Your task to perform on an android device: I want to read the reviews of Adidas brand sports shoes and what other customers say about the Shoes
Image 0: 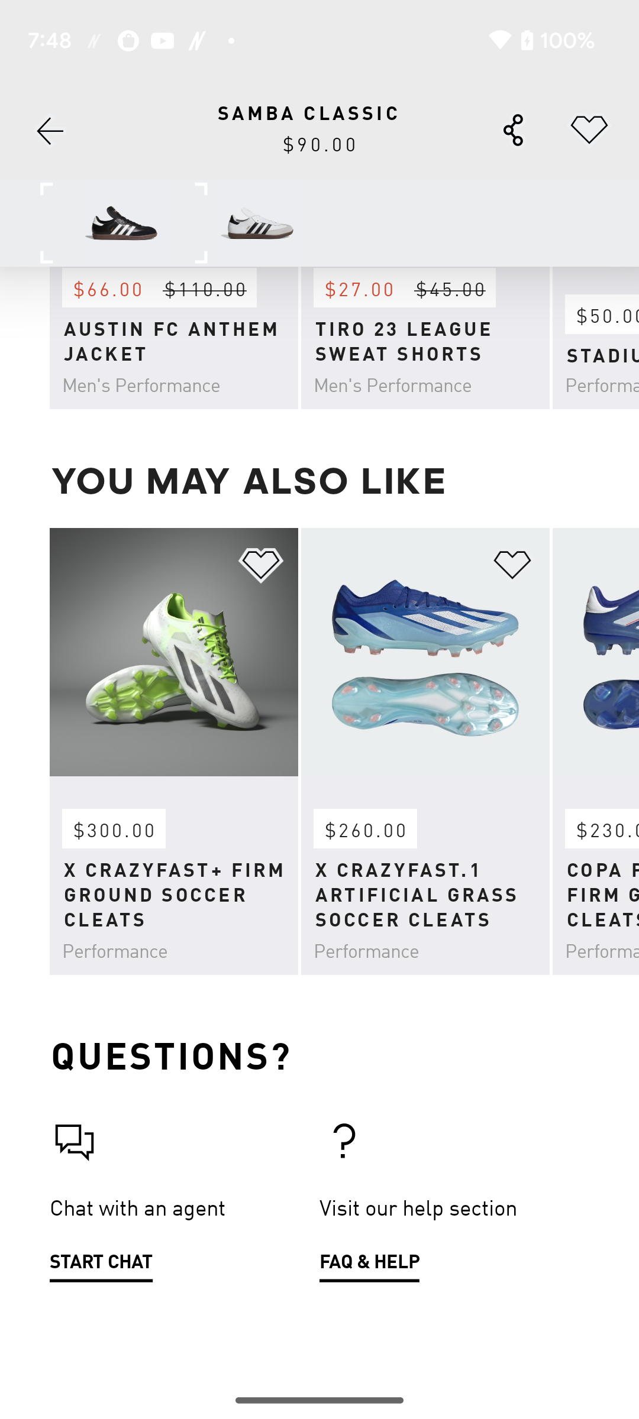
Scroll down to view the ratings 
Step 0: scroll up
Image 1: 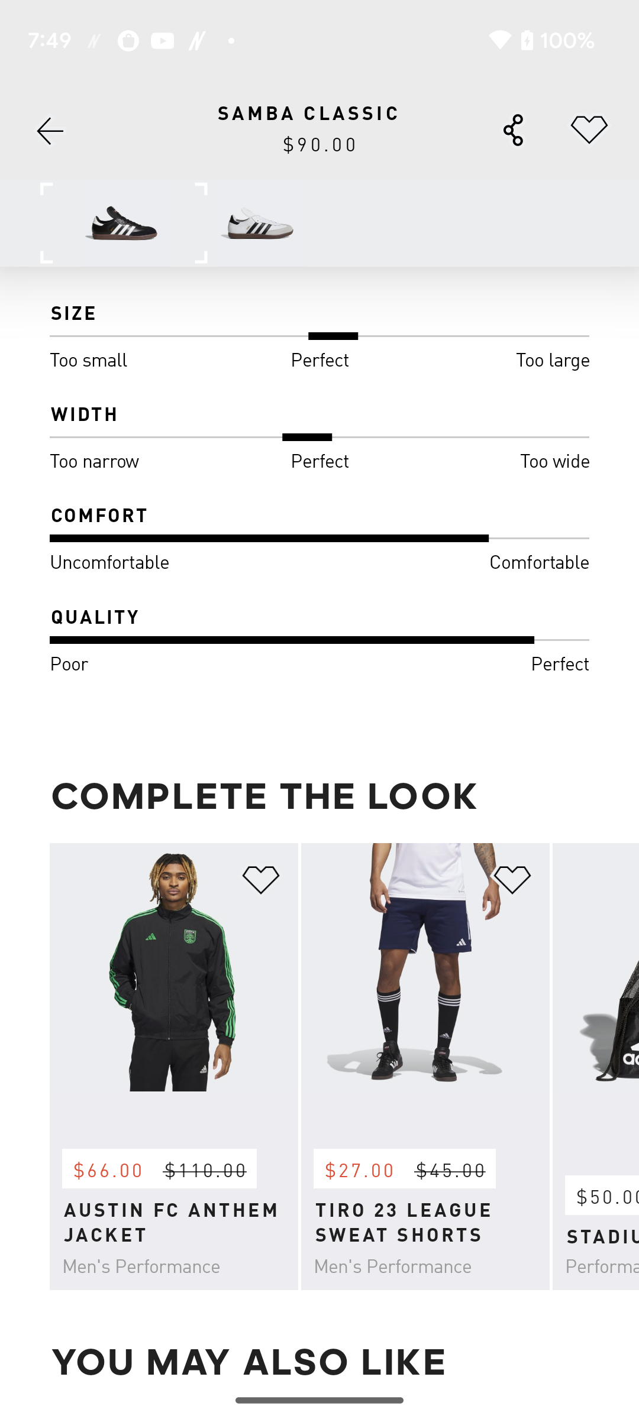
Scroll down to view the ratings 
Step 1: scroll up